Your task to perform on an android device: Tilapia/Jalebi fish (Large) is a nutritious choice. For further details, use the Freshtohome app.
Image 0: 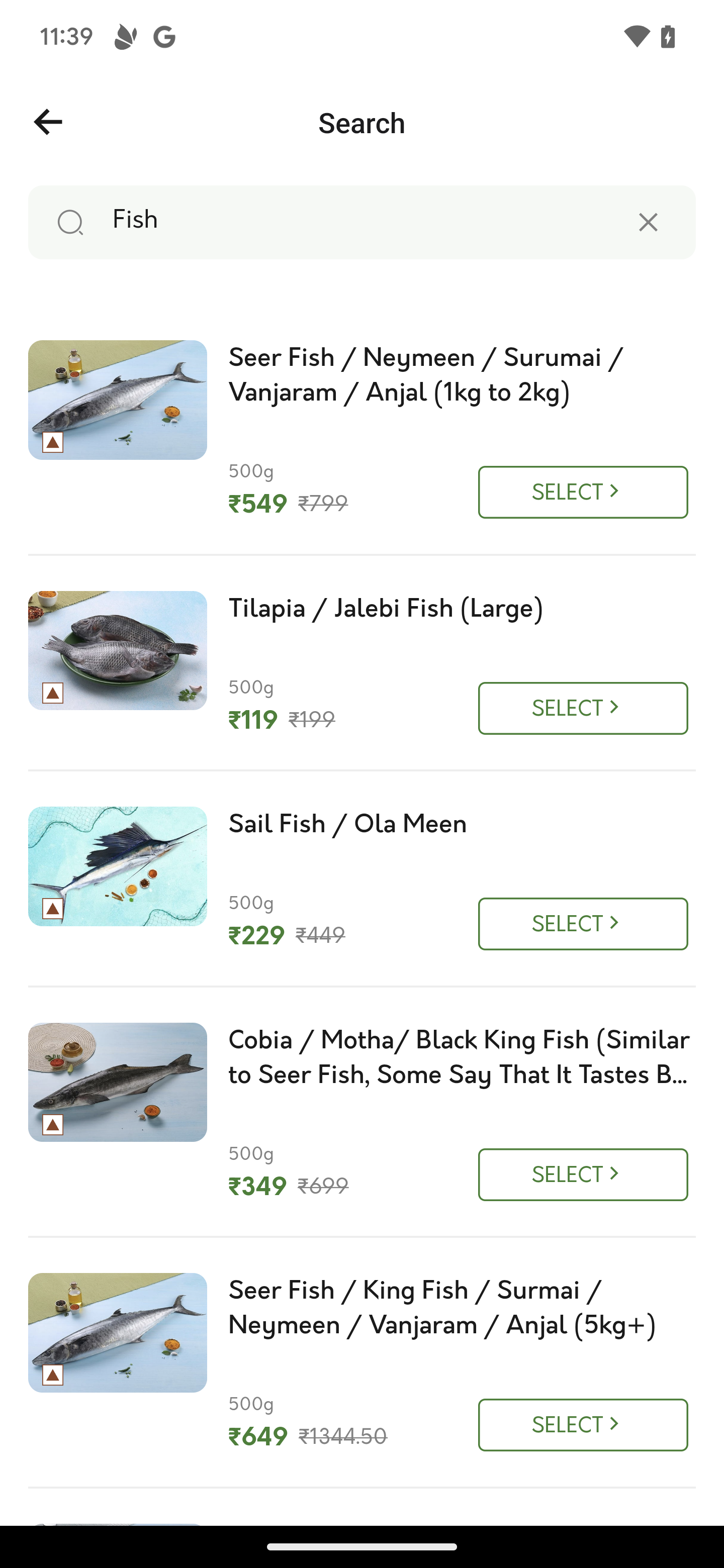
Click on the Tilapia/Jalebi (Large) to view details
Step 0: click (139, 633)
Image 1: 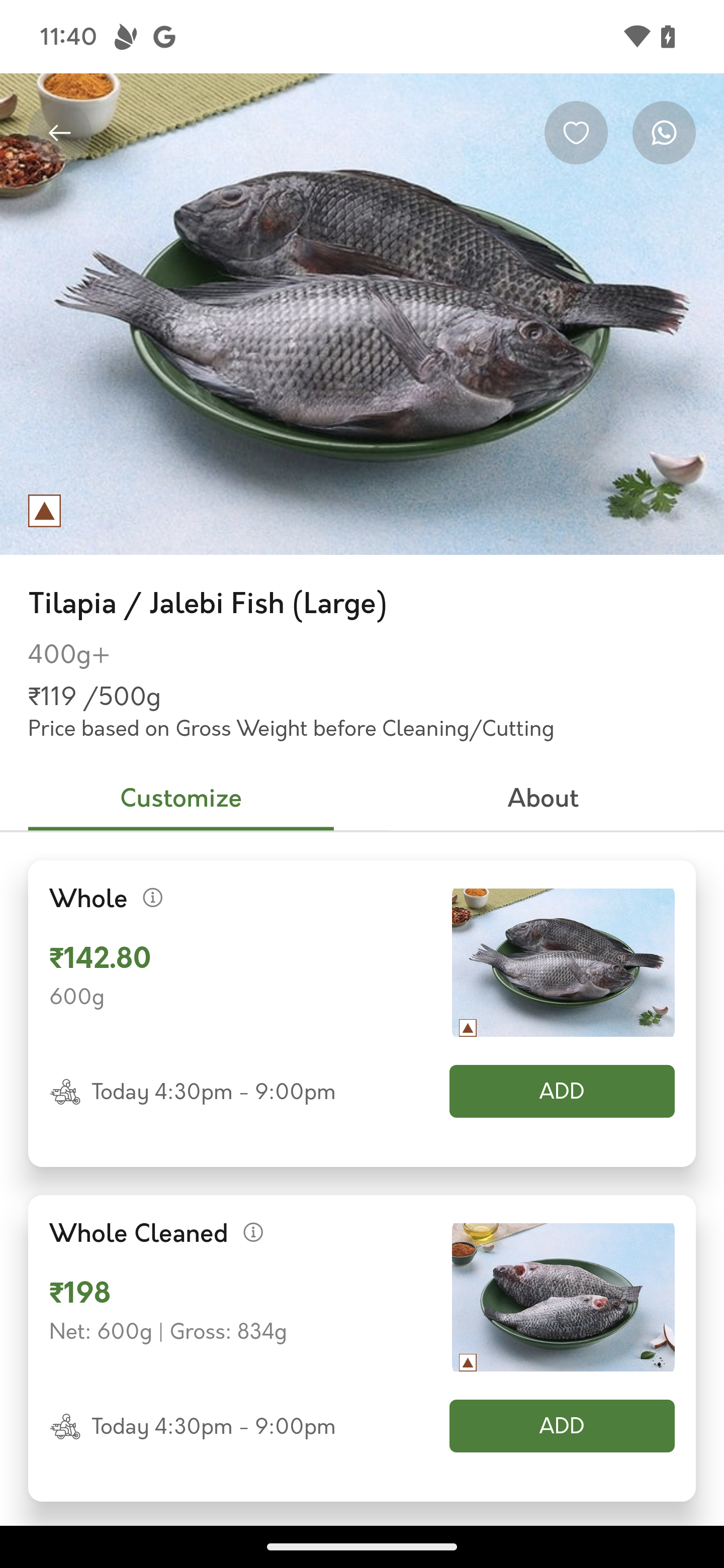
Click on the about
Step 1: click (543, 800)